Your task to perform on an android device: In the AccuWeather app. Choose the location of Dehradu, Uttarakhand, and On the All AccuWeather Notification in the settings.
Image 0: 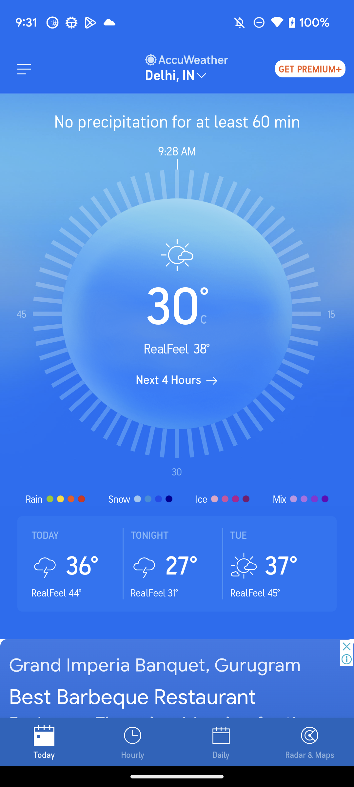
Click on the AccuWeather option at the top middle of the screen
Step 0: click (187, 60)
Image 2: 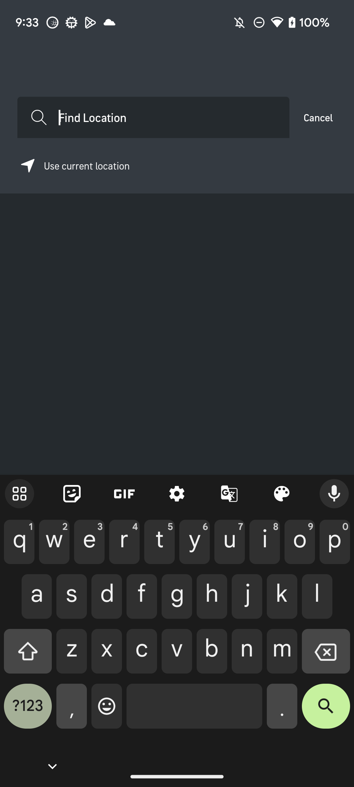
Type"Dehradun"in Find location search bar
Step 2: type "Dehradun"
Image 3: 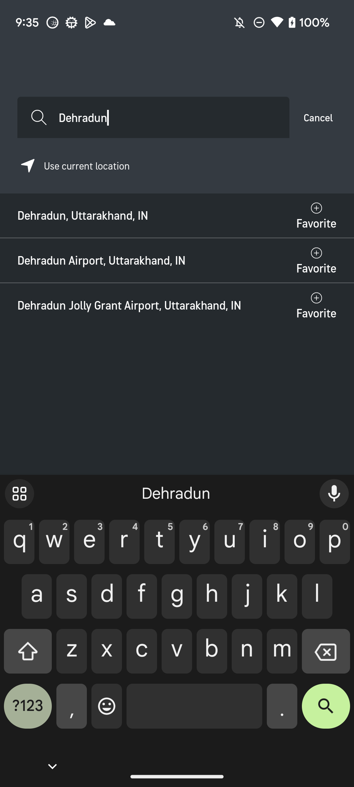
Click on the Dehradun,Uttrakhand,IN result
Step 3: click (153, 215)
Image 4: 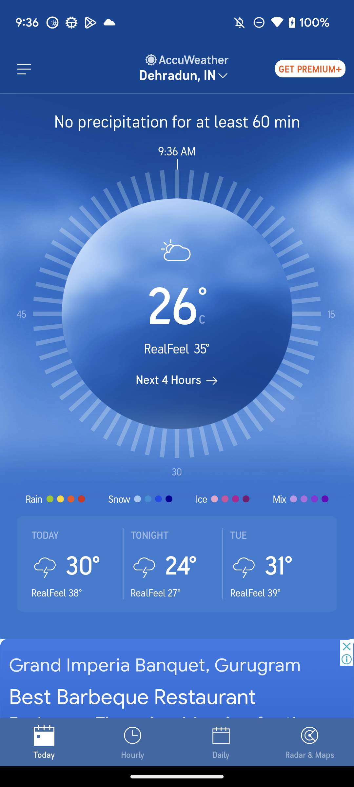
Click on the three-line at the top left of the screen
Step 4: click (24, 69)
Image 5: 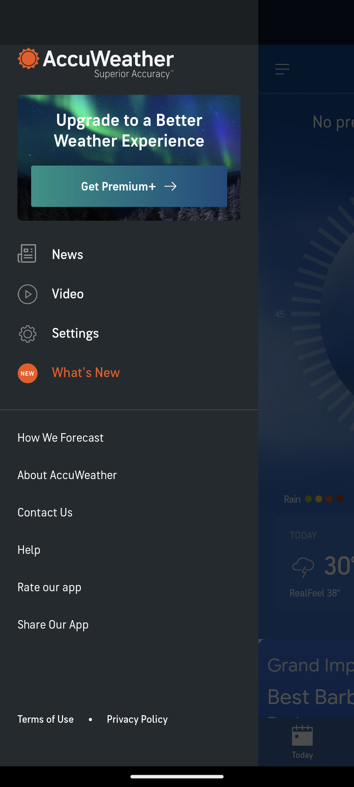
Click on the settings option
Step 5: click (28, 334)
Image 6: 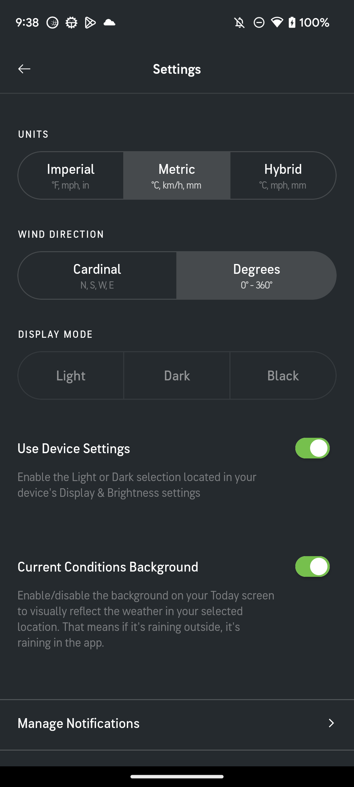
Click on the Manage Notifications option
Step 6: click (154, 738)
Image 7: 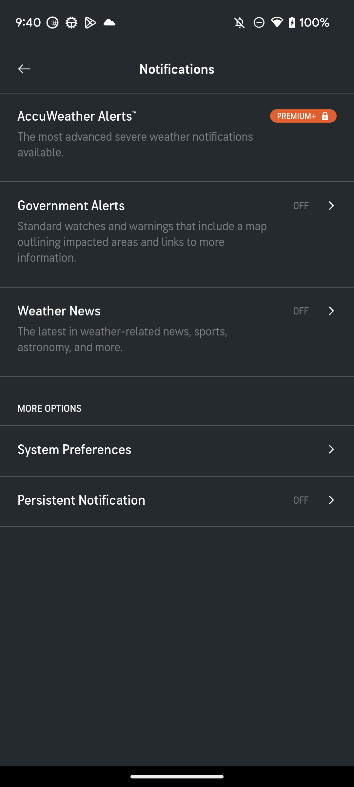
click on the System Preferences option
Step 7: click (74, 449)
Image 8: 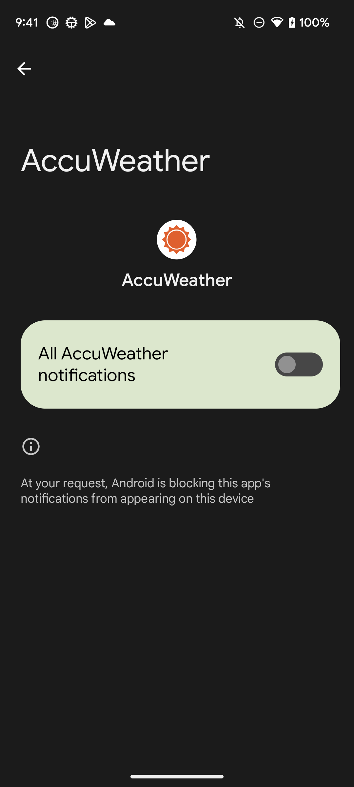
click on the All AccuWeather notifications button 
Step 8: click (299, 364)